Your task to perform on an android device: I want to search for my wife's contact information, so search Clara Wagner's contact in the Contacts app.
Image 0: 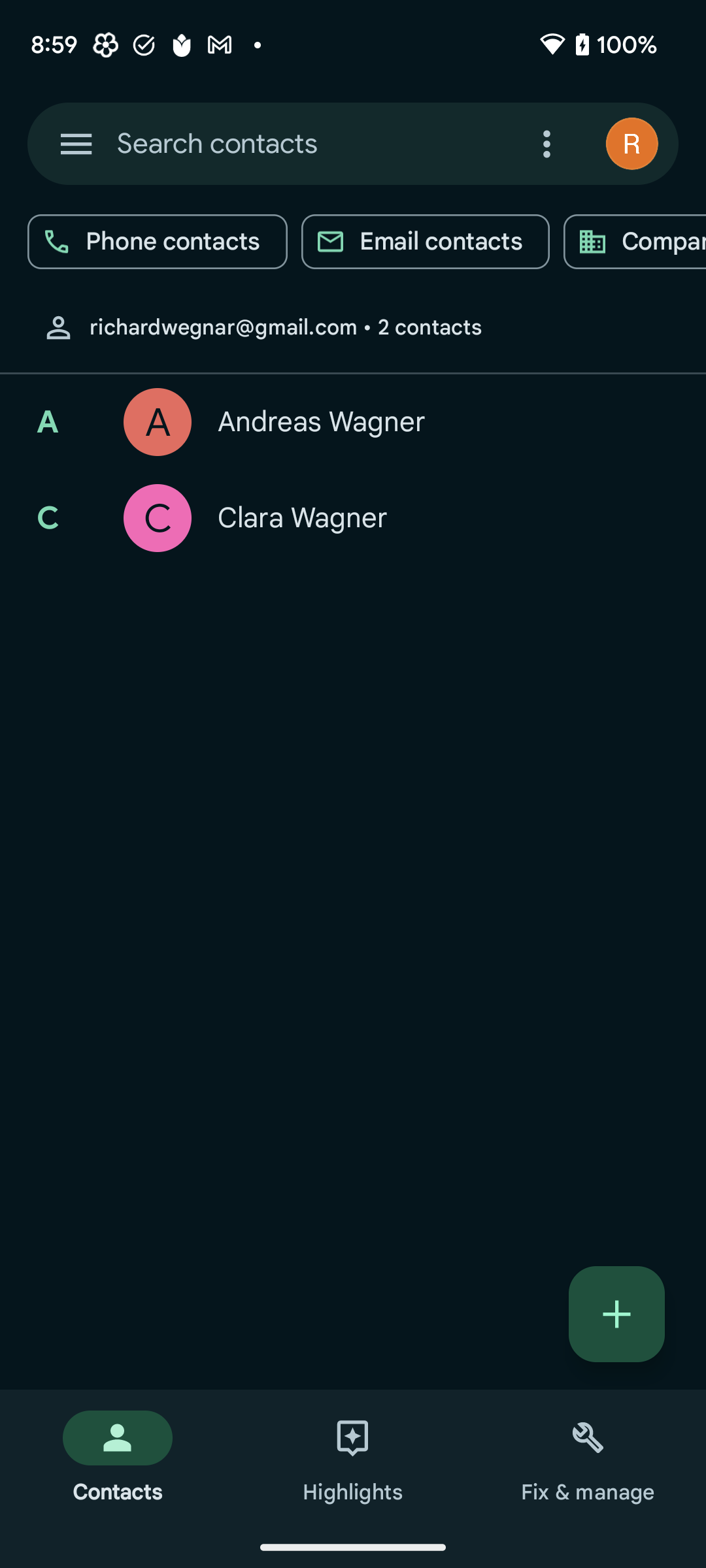
Click on the search bar at the top of the screen to search for the contact.
Step 0: click (217, 143)
Image 1: 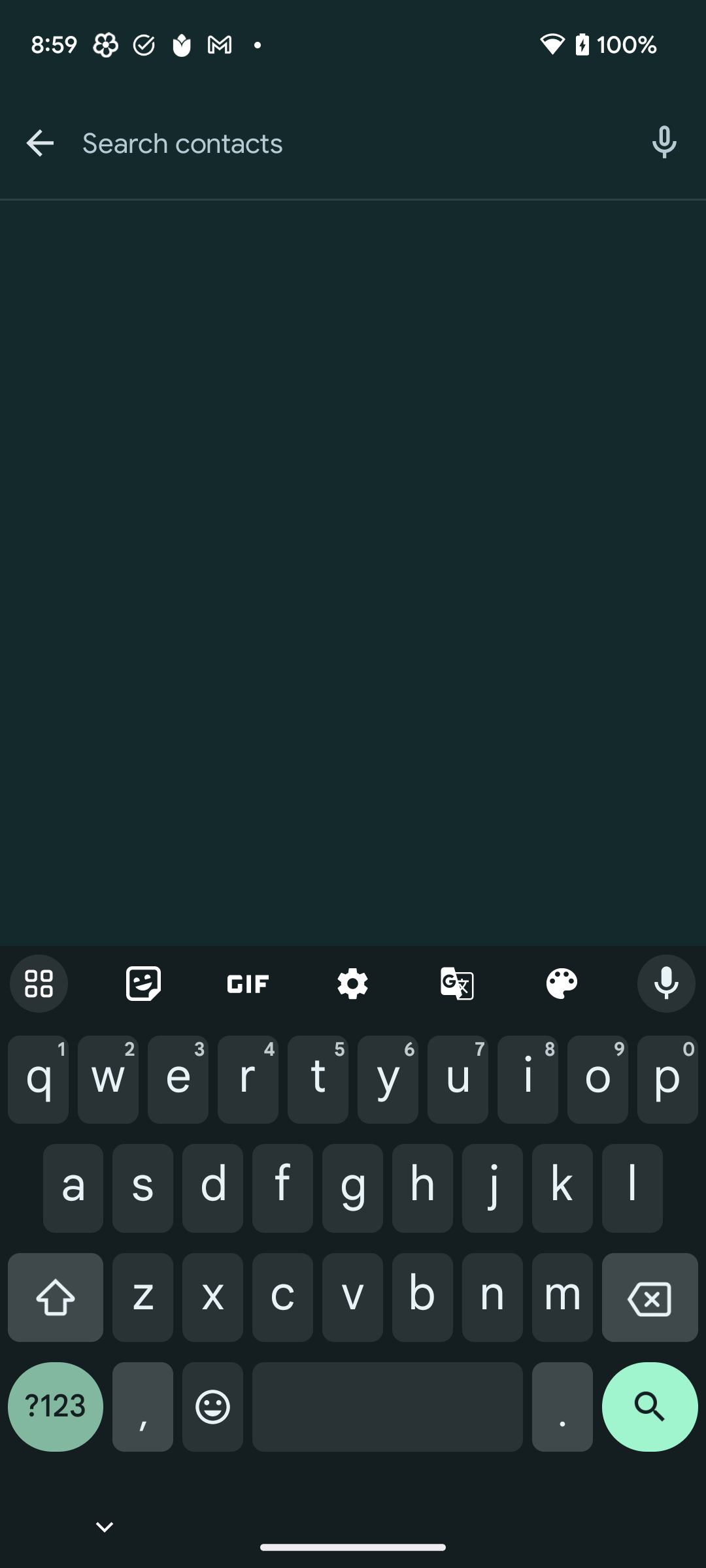
Type Clara Wagner in the search bar to search for this contact.
Step 1: type "Clara Wagner"